Your task to perform on an android device: Some visitors will be staying with me for three to four days in this week. I don't have room at home, therefore look for a hotel in Philadelphia where they can stay.
Image 0: 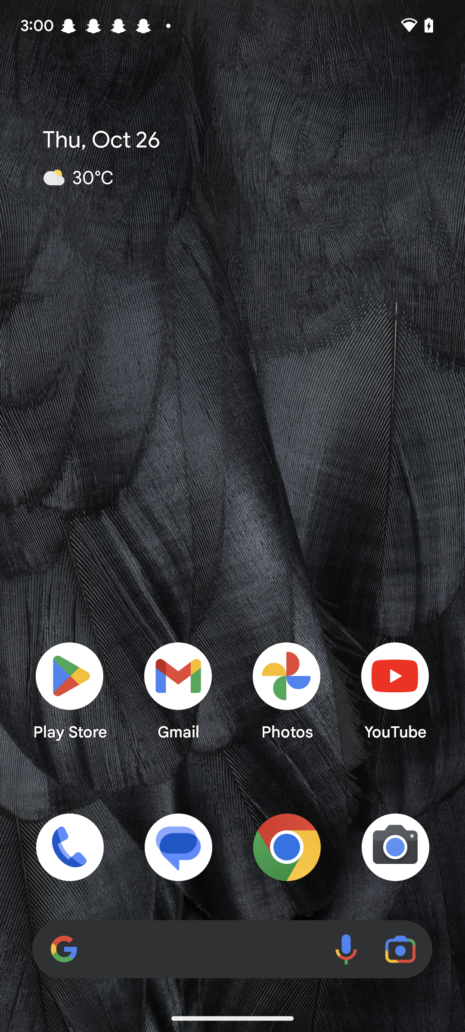
Open the booking.com app.
Step 0: open app "Booking.com"
Image 1: 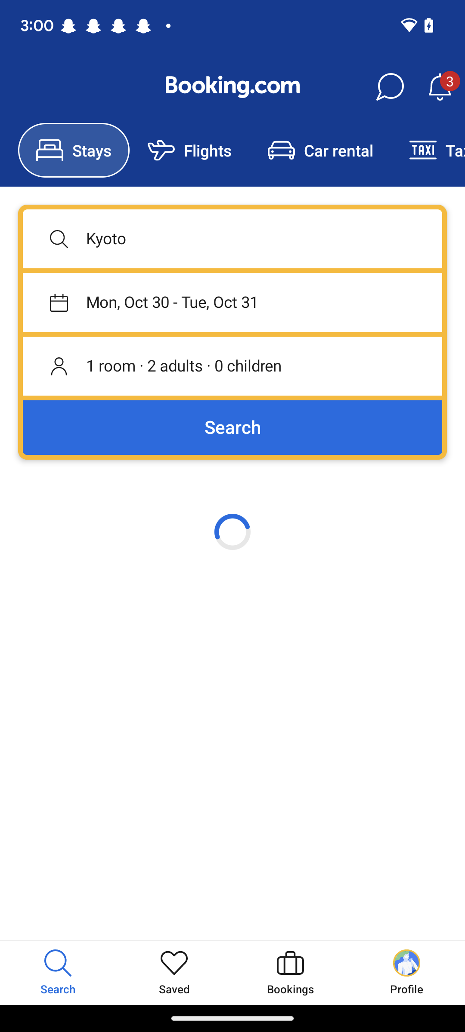
Click on Kyoto on the left side of the screen.
Step 1: click (232, 239)
Image 2: 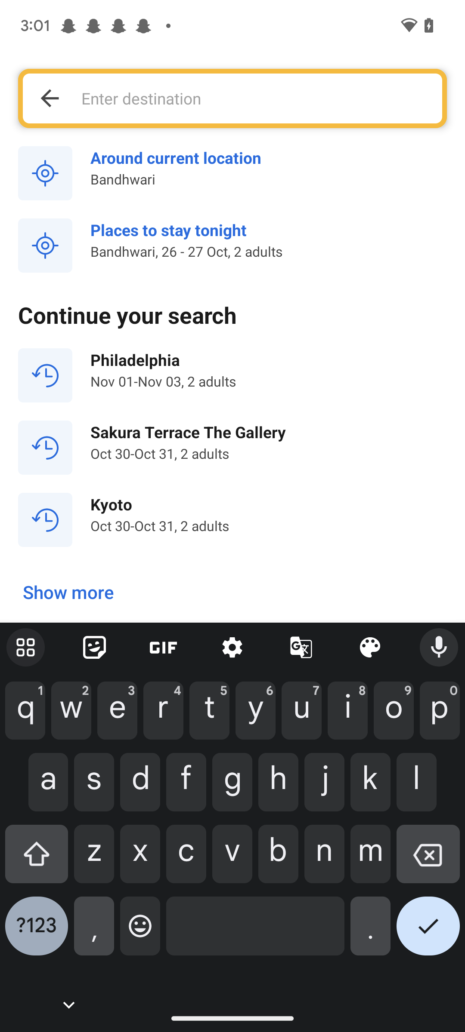
Type Philadelphia in the search bar at the top of the screen.
Step 2: type "Philadelphia"
Image 3: 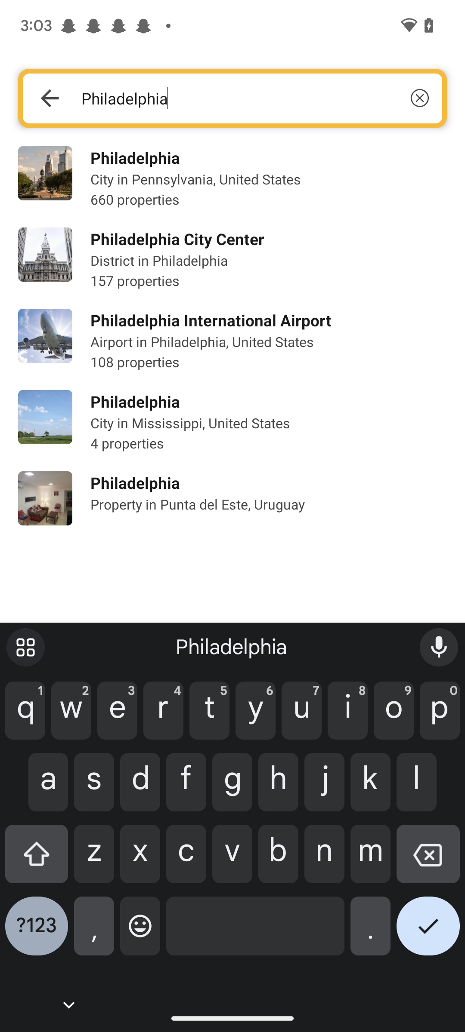
Click on the first option at the top of the screen.
Step 3: click (269, 179)
Image 4: 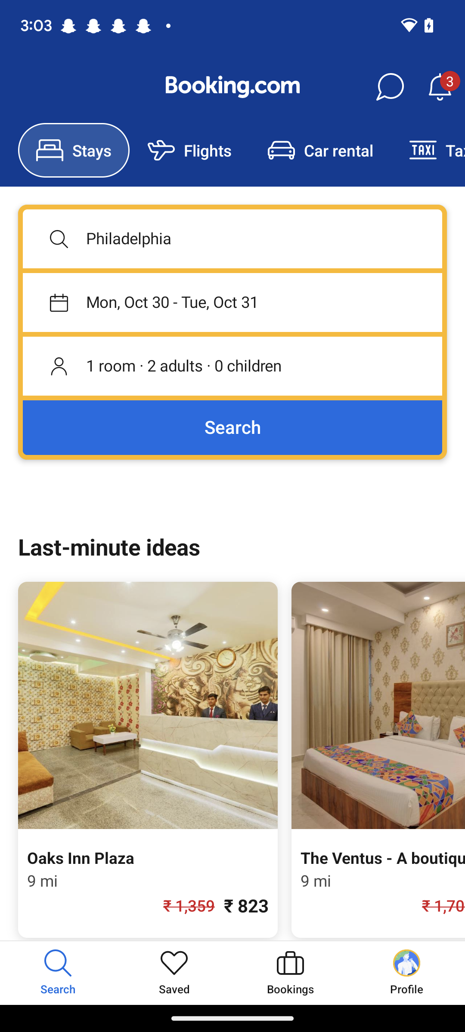
Click on Search button in the middle of the screen.
Step 4: click (232, 427)